Your task to perform on an android device: Go to the TRUE VALUE app and search the wagon R LXI 2021 
Image 0: 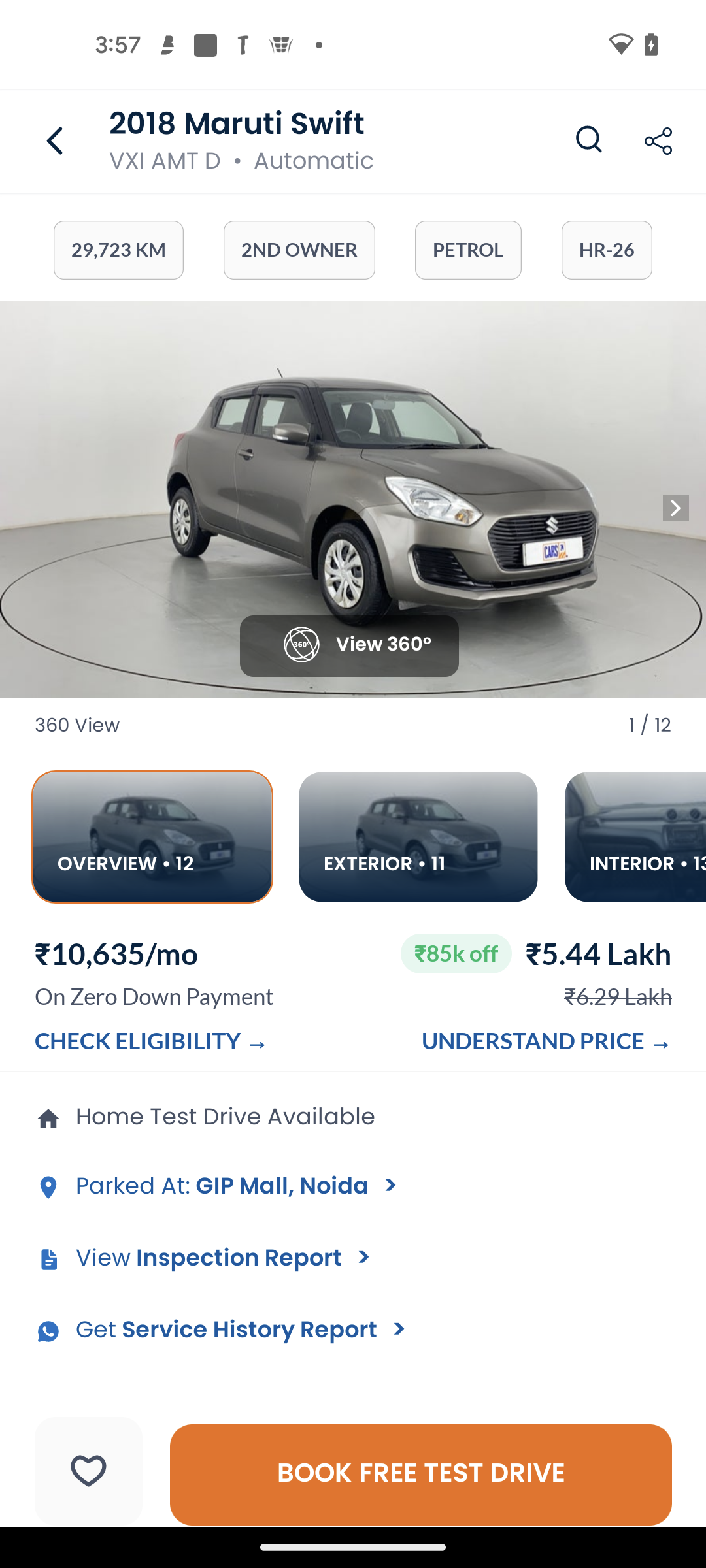
open the True value app
Step 0: open app "True Value"
Image 1: 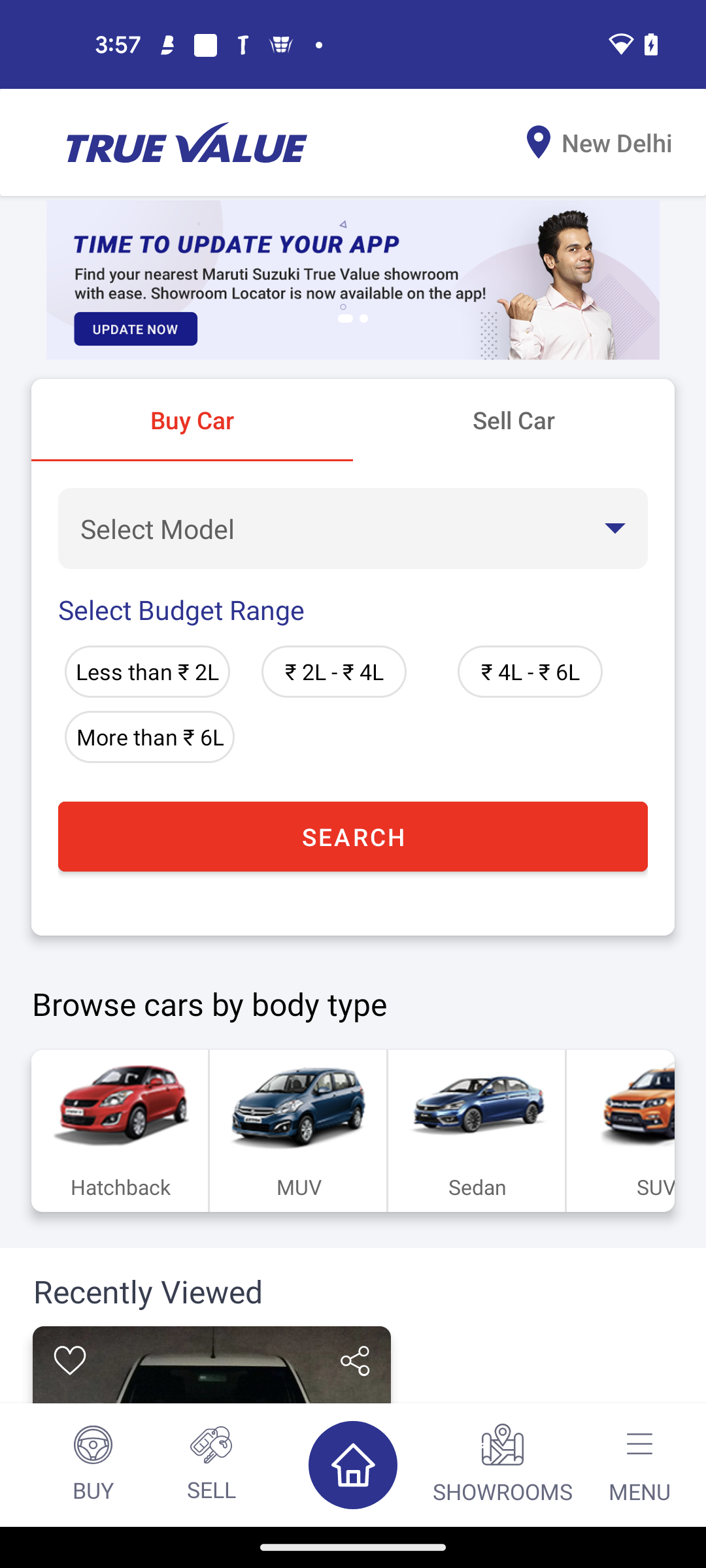
Click on the Select model tab of the screen
Step 1: click (352, 529)
Image 2: 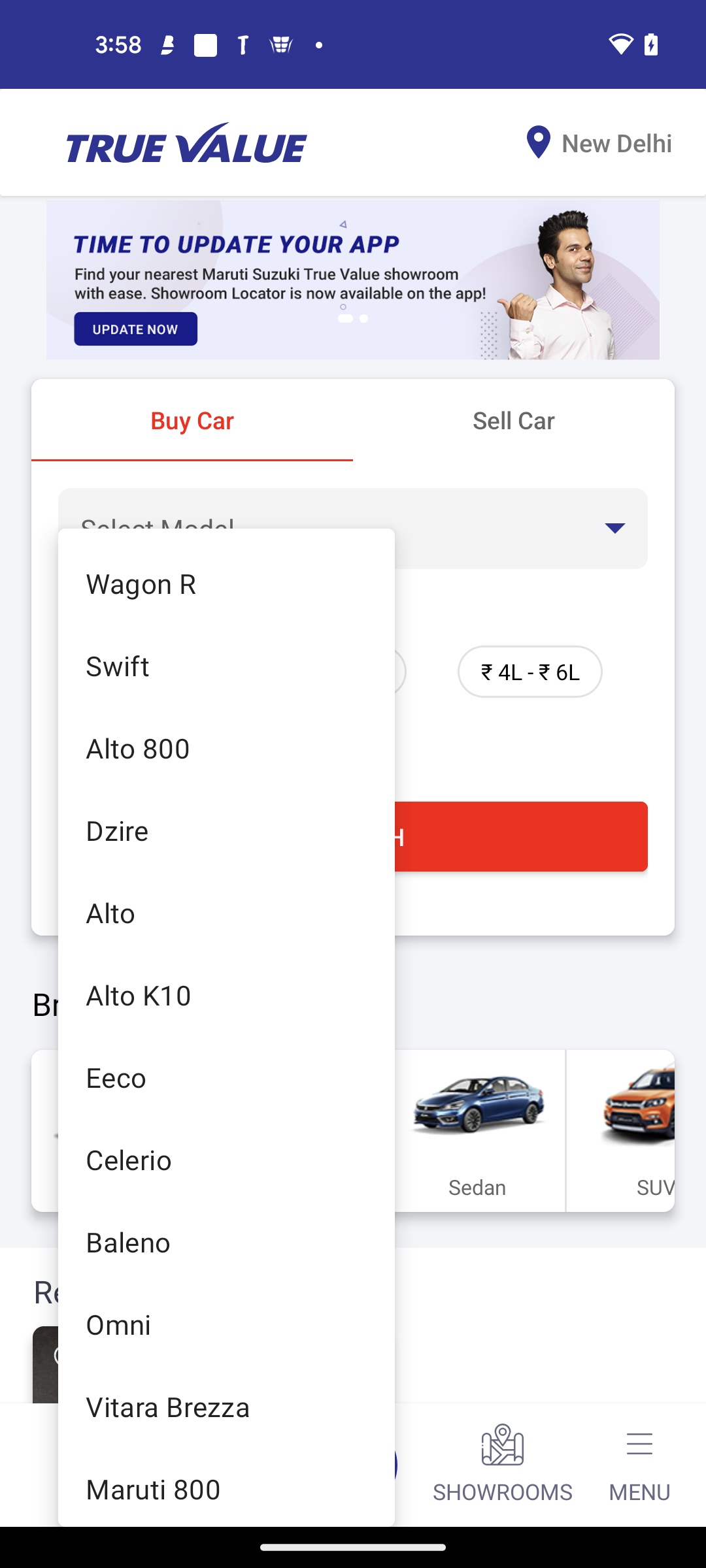
Click on the wagon R option
Step 2: click (226, 583)
Image 3: 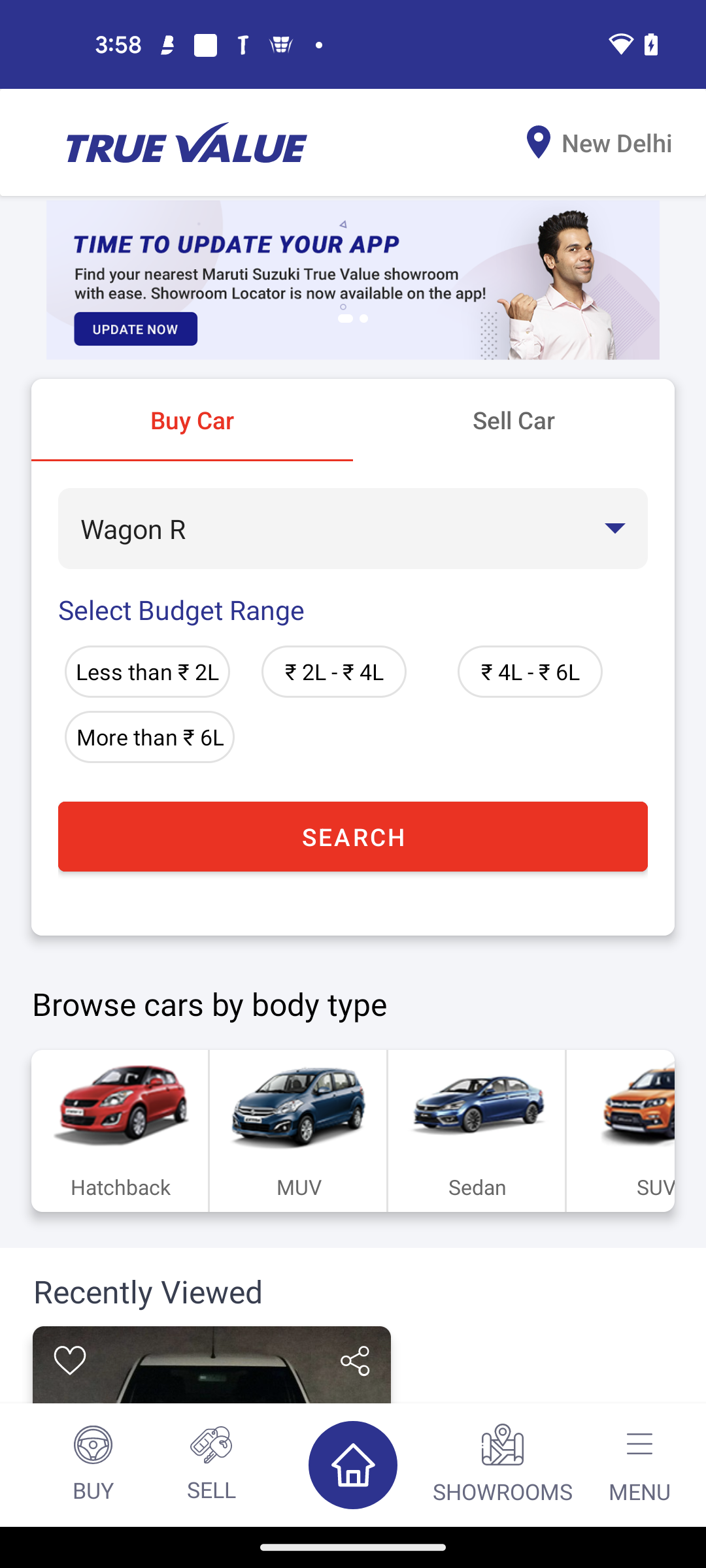
Click on the search tab
Step 3: click (352, 836)
Image 4: 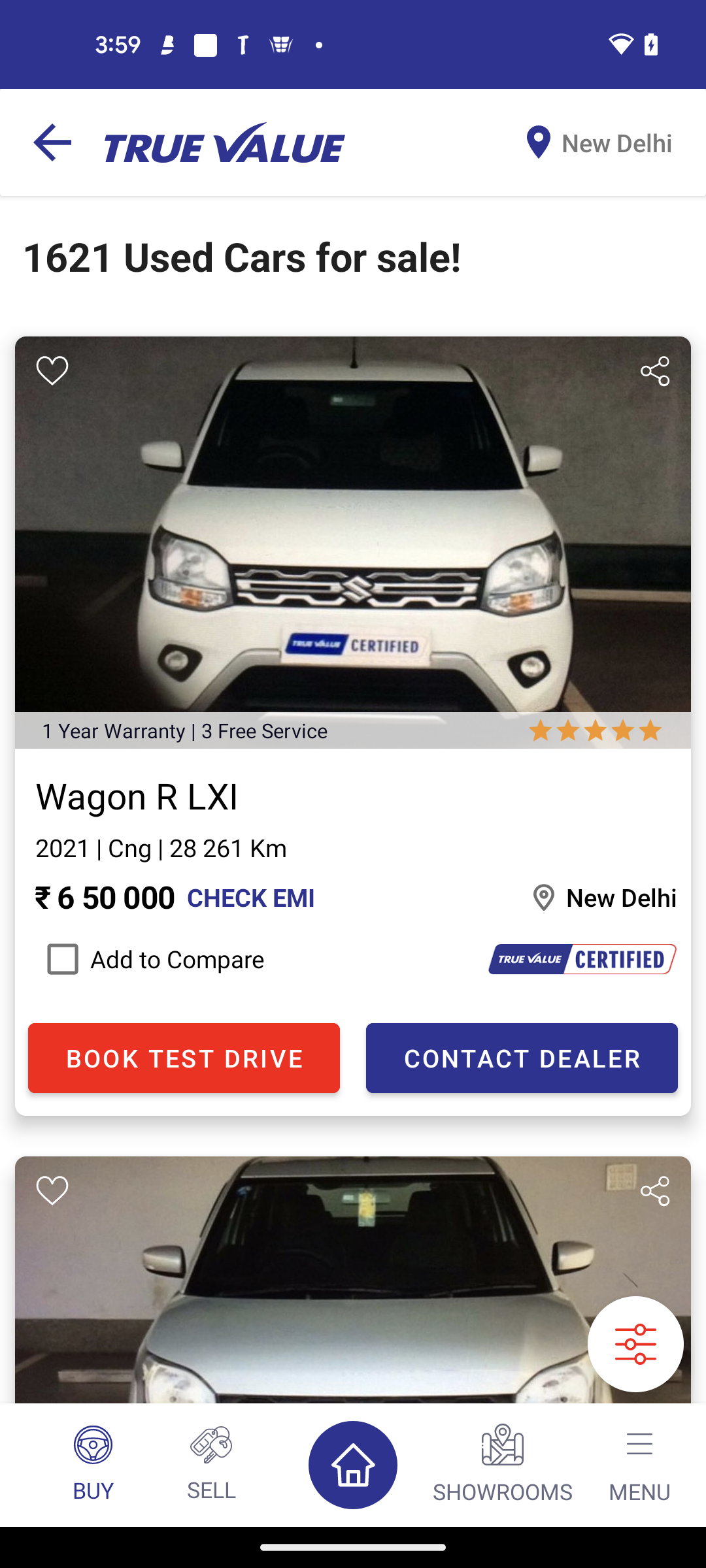
Select the wagon R LXI 2021 option
Step 4: click (353, 542)